Your task to perform on an android device: The brother's birthday note is no longer necessary, thus I wish to erase it.
Image 0: 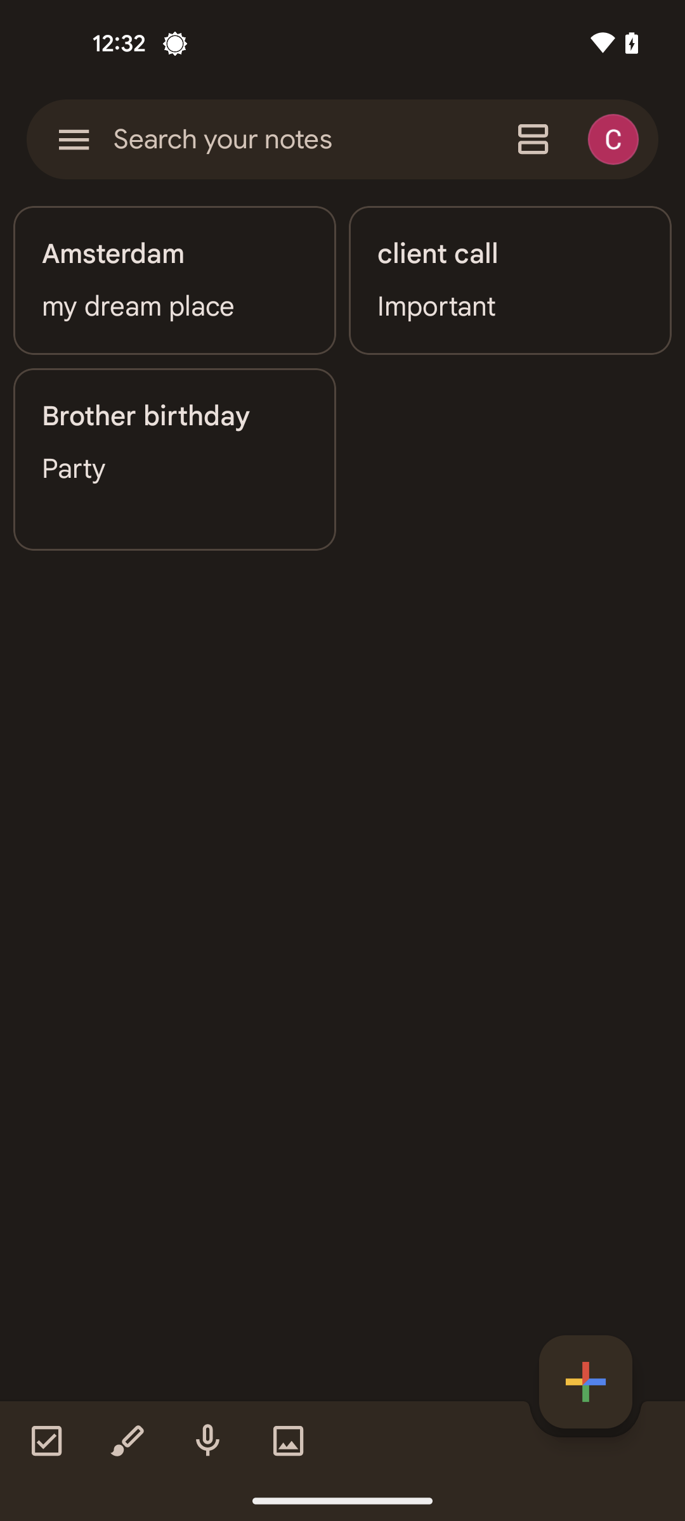
Tap on the brother's birthday note
Step 0: click (174, 416)
Image 1: 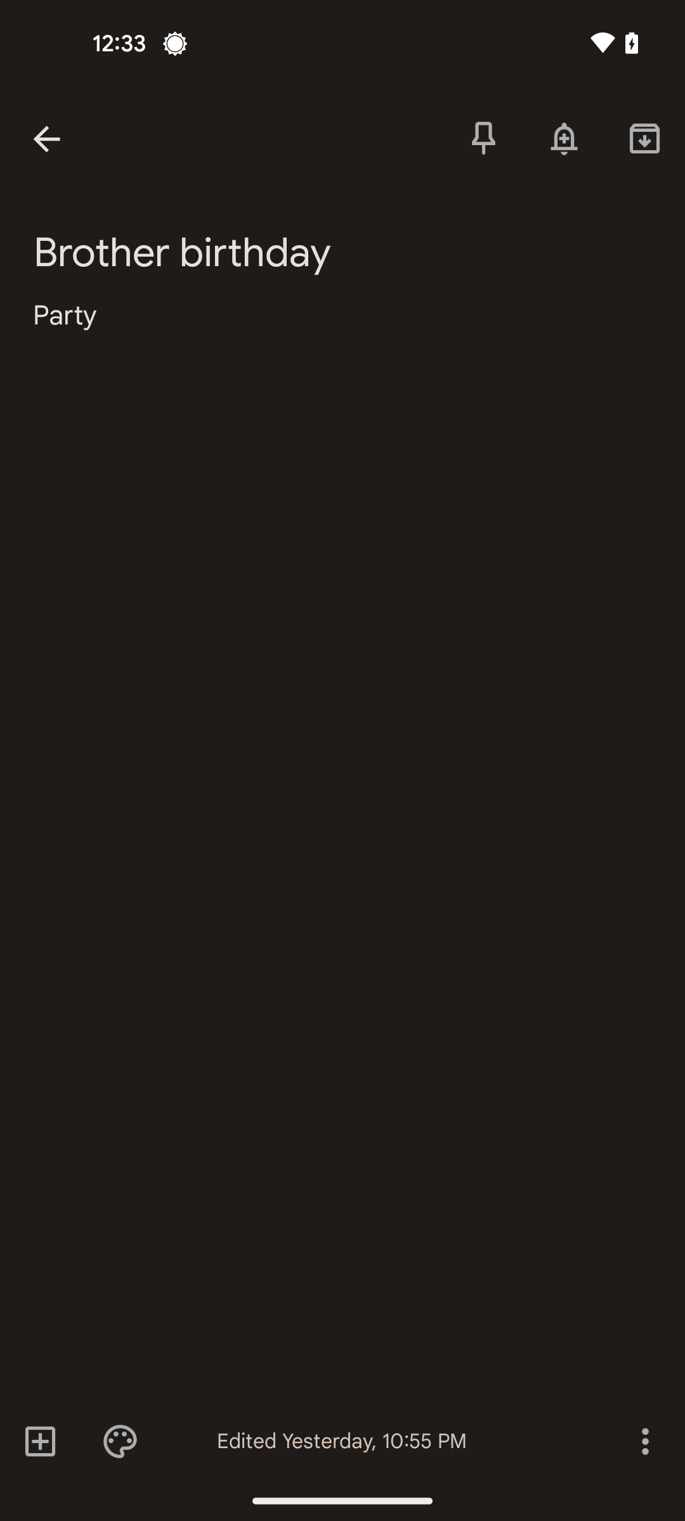
Tap on the three dots icon at the bottom right corner of the screen
Step 1: click (644, 1441)
Image 2: 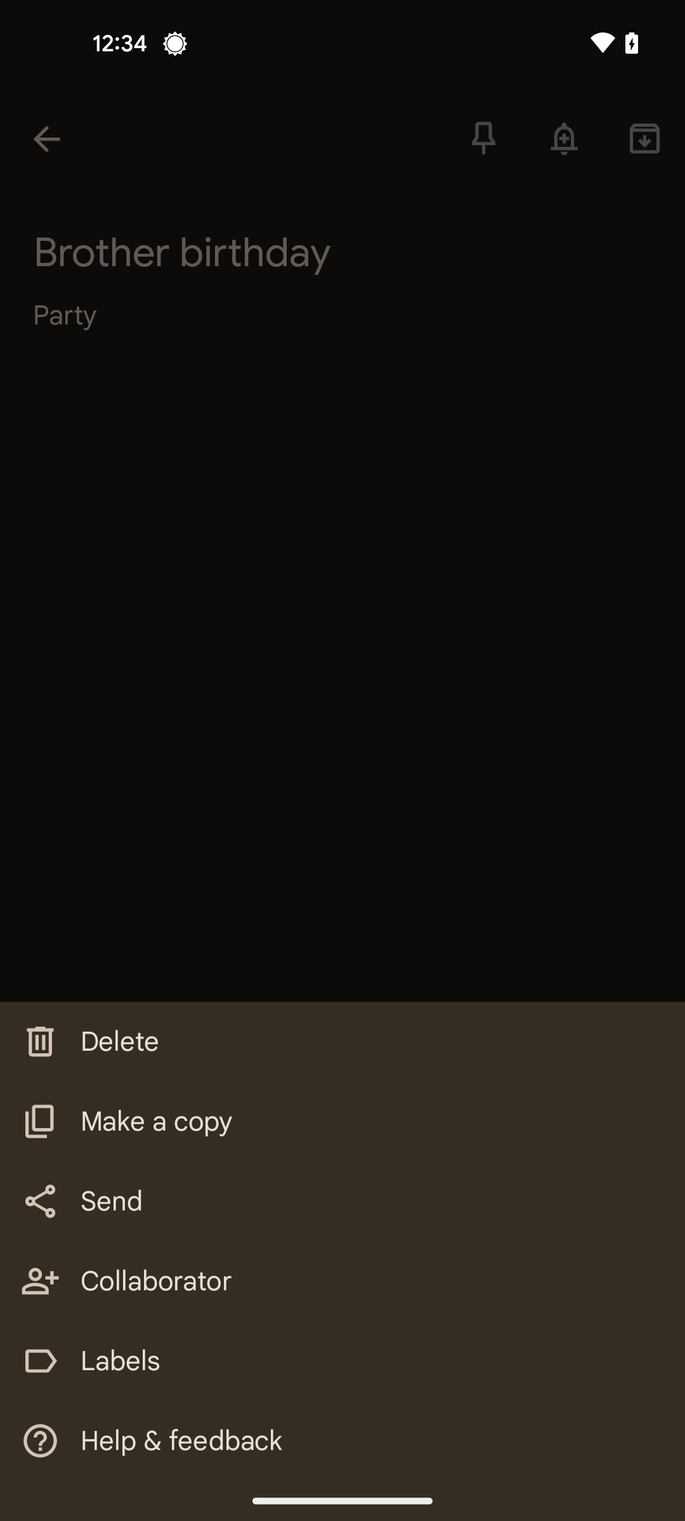
Select the delete option
Step 2: click (342, 1042)